Your task to perform on an android device: I want to find an inspiration article for "Fungi Spots on leaves, Mold, Rotting" in the Blossom app so that I am aware of typical problems with plant health.
Image 0: 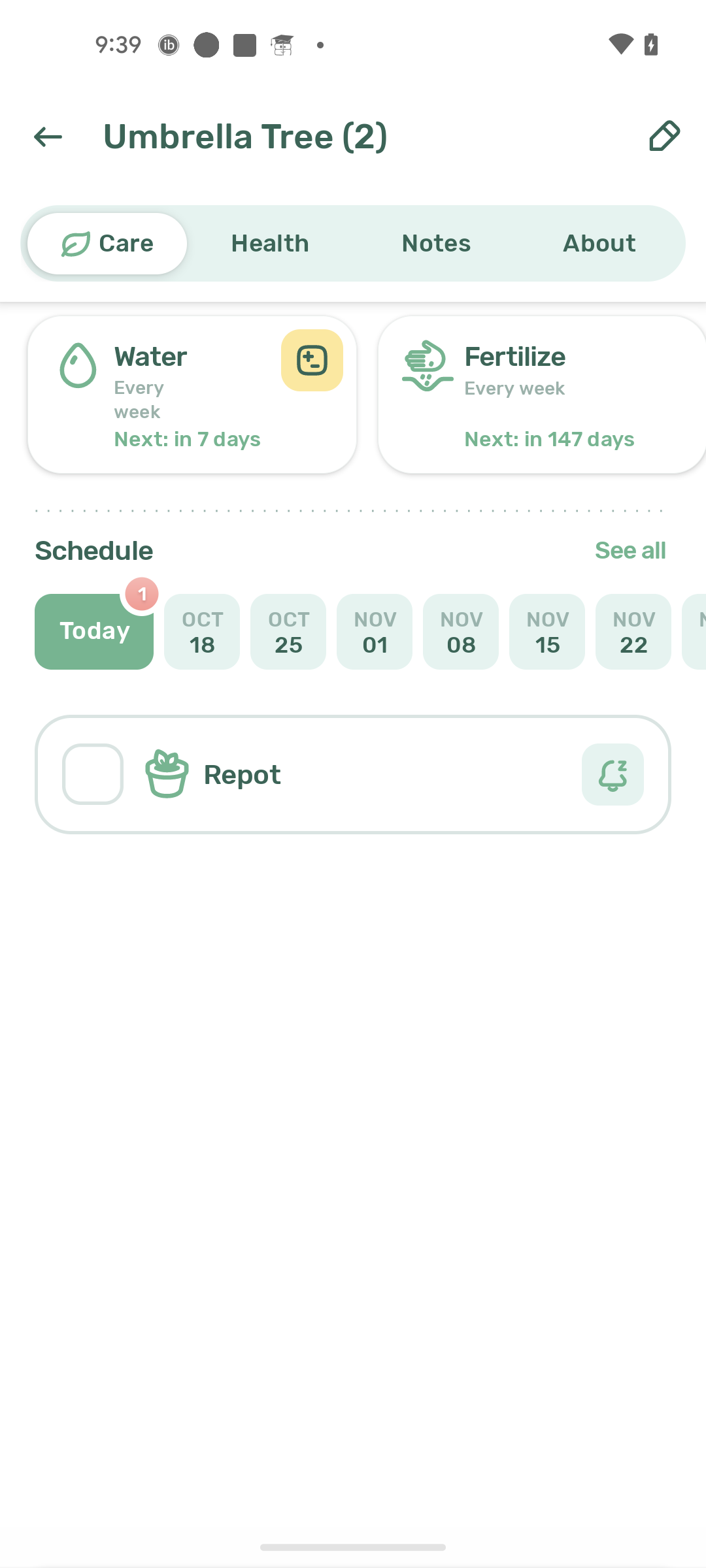
Go back to the Home page of the app
Step 0: press back button
Image 1: 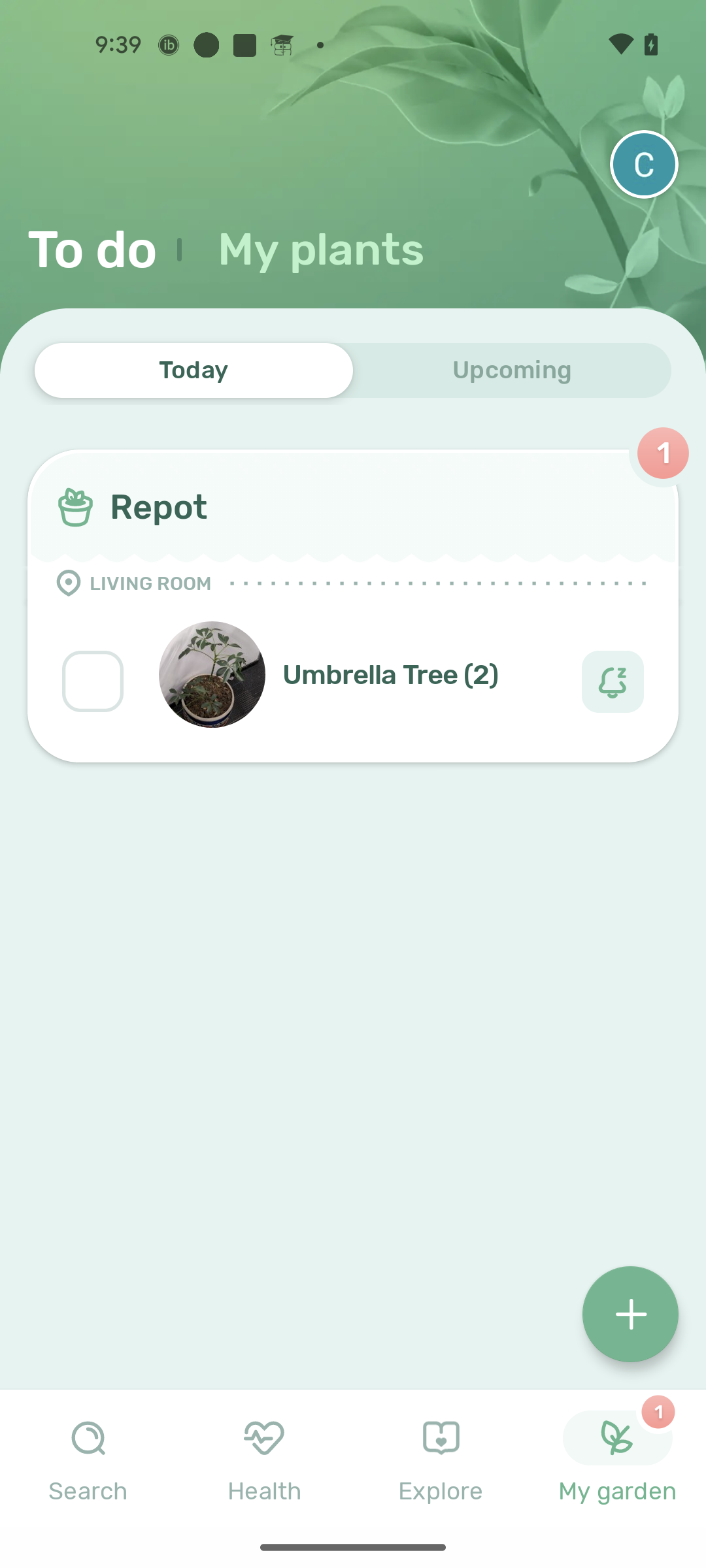
Go to the Health tab
Step 1: click (265, 1458)
Image 3: 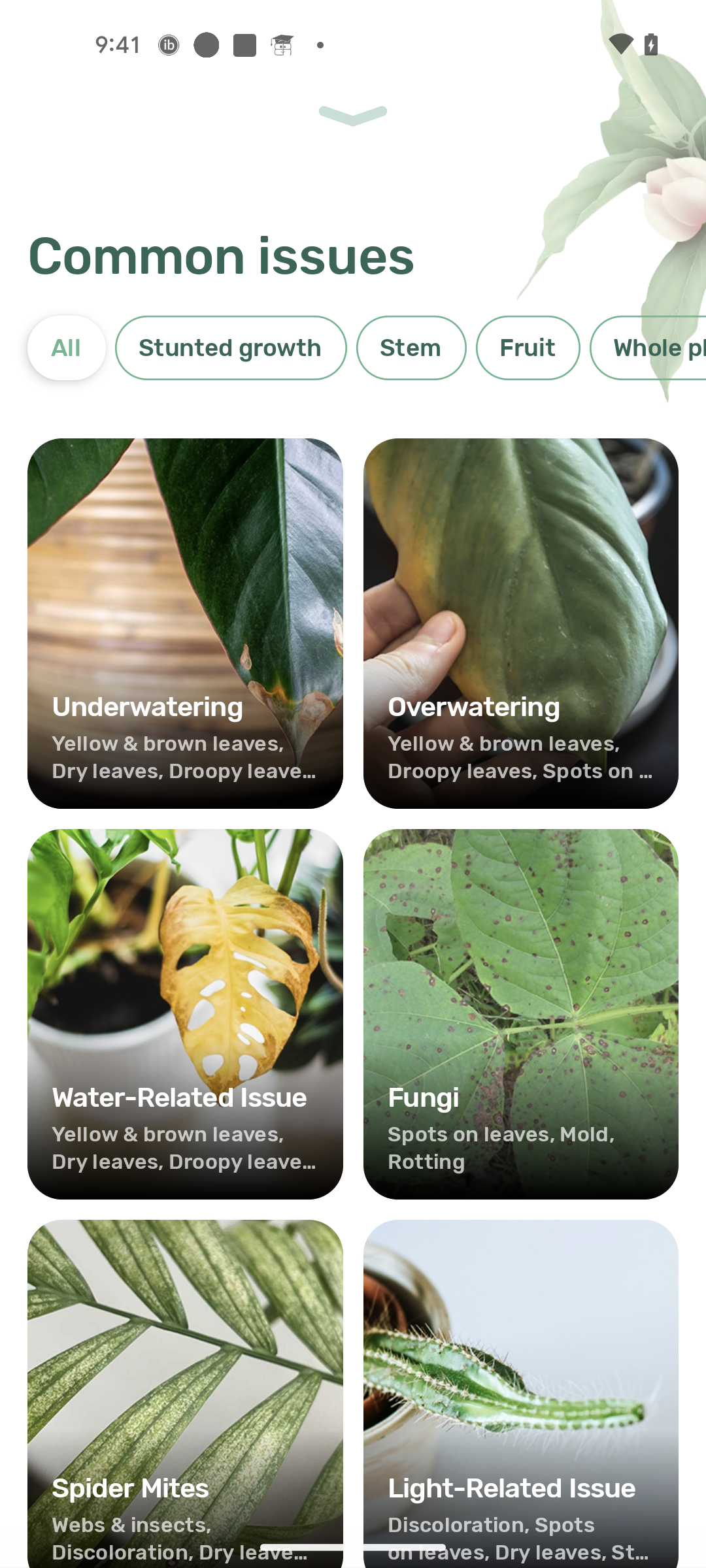
Open the Fungi issues to know more
Step 3: click (520, 1097)
Image 4: 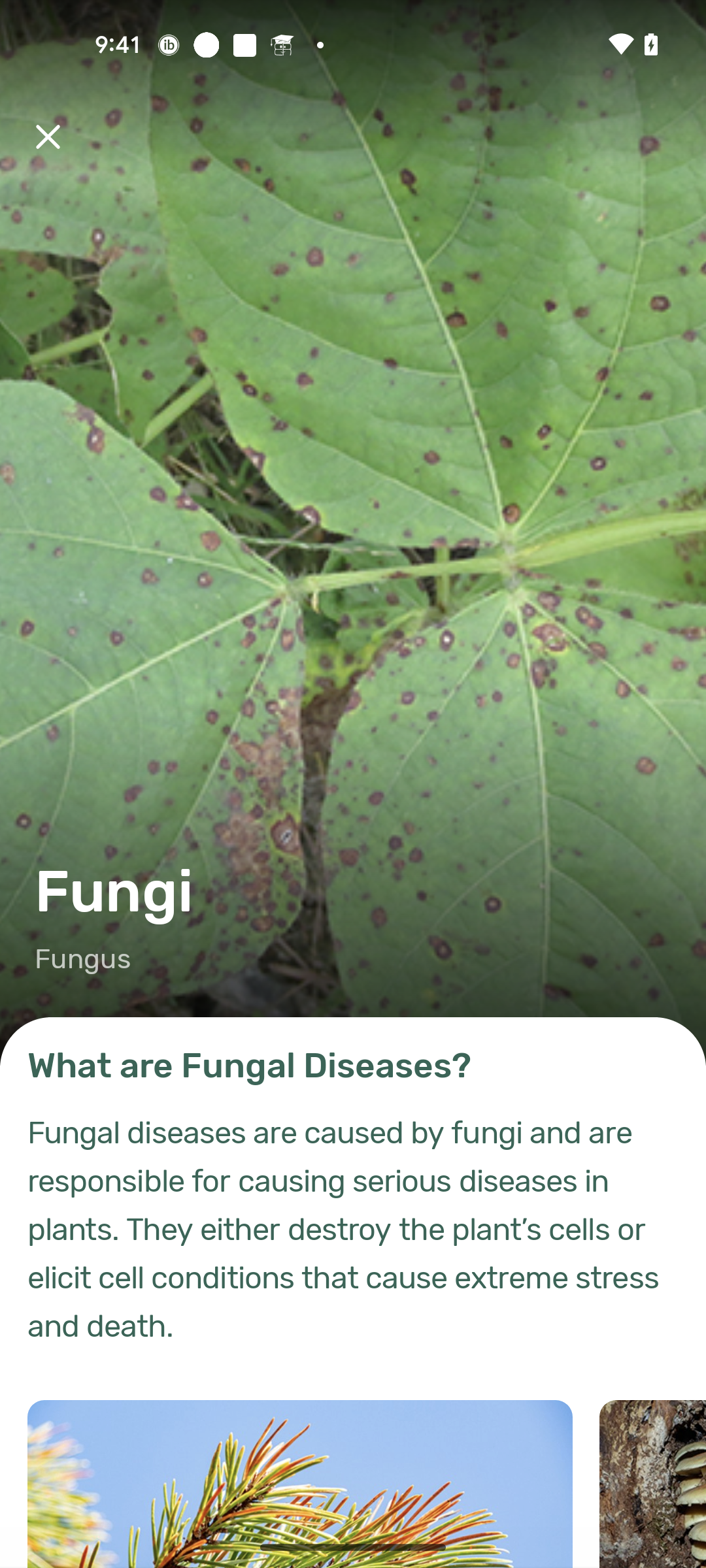
Swipe up to read
Step 4: scroll down
Image 5: 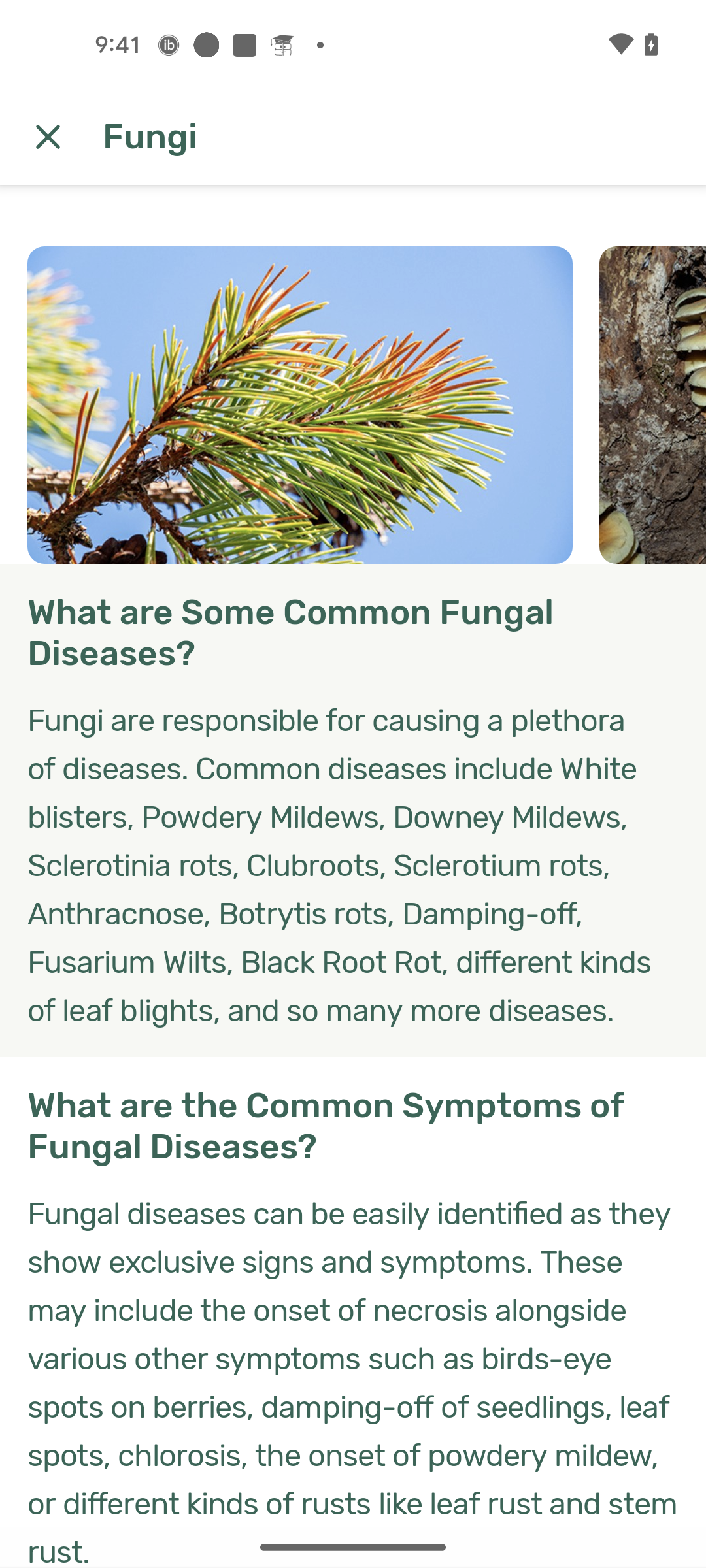
Swipe up to read
Step 5: scroll down
Image 6: 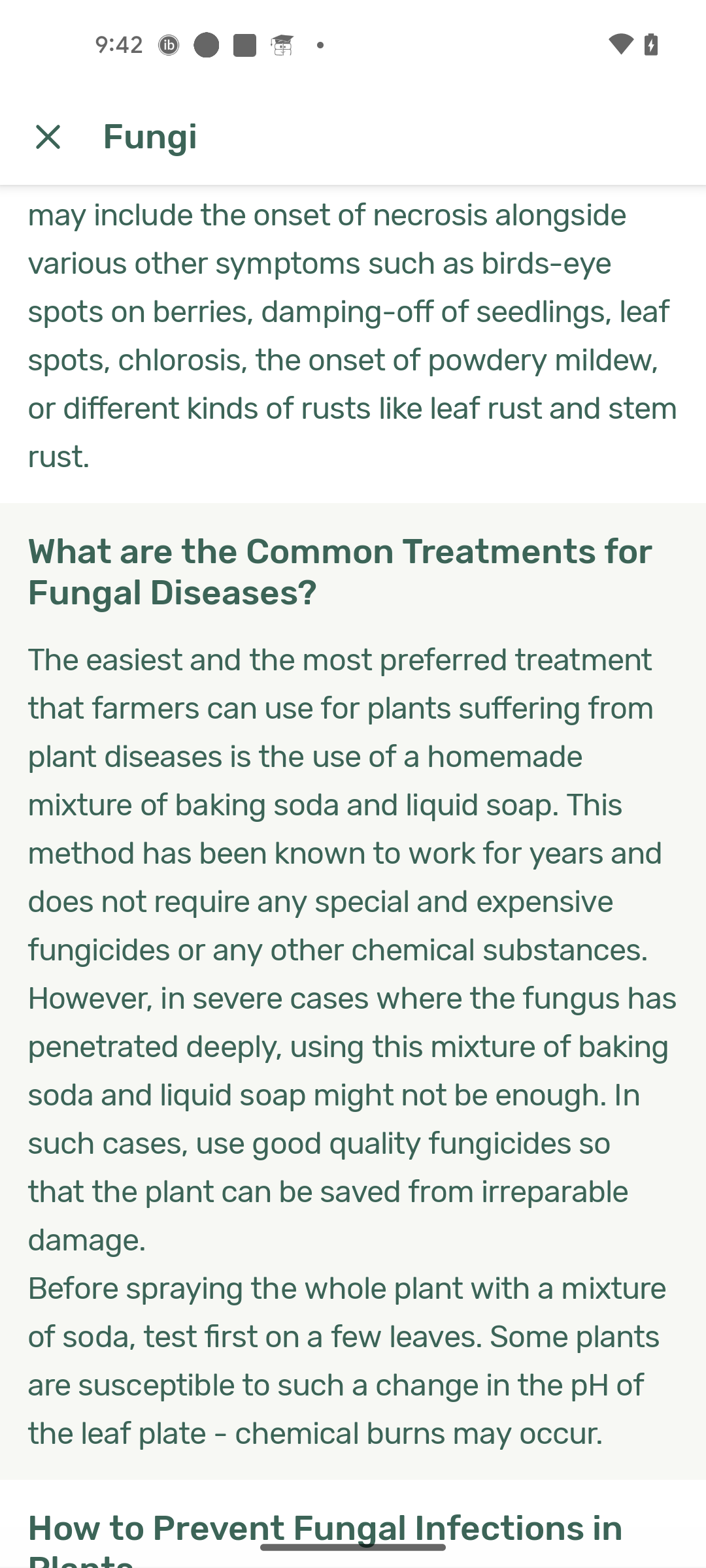
Swipe up to read
Step 6: scroll down